Your task to perform on an android device: I want to look for a professional cordless screwdriver by Bosch in the Industrybuying app
Image 0: 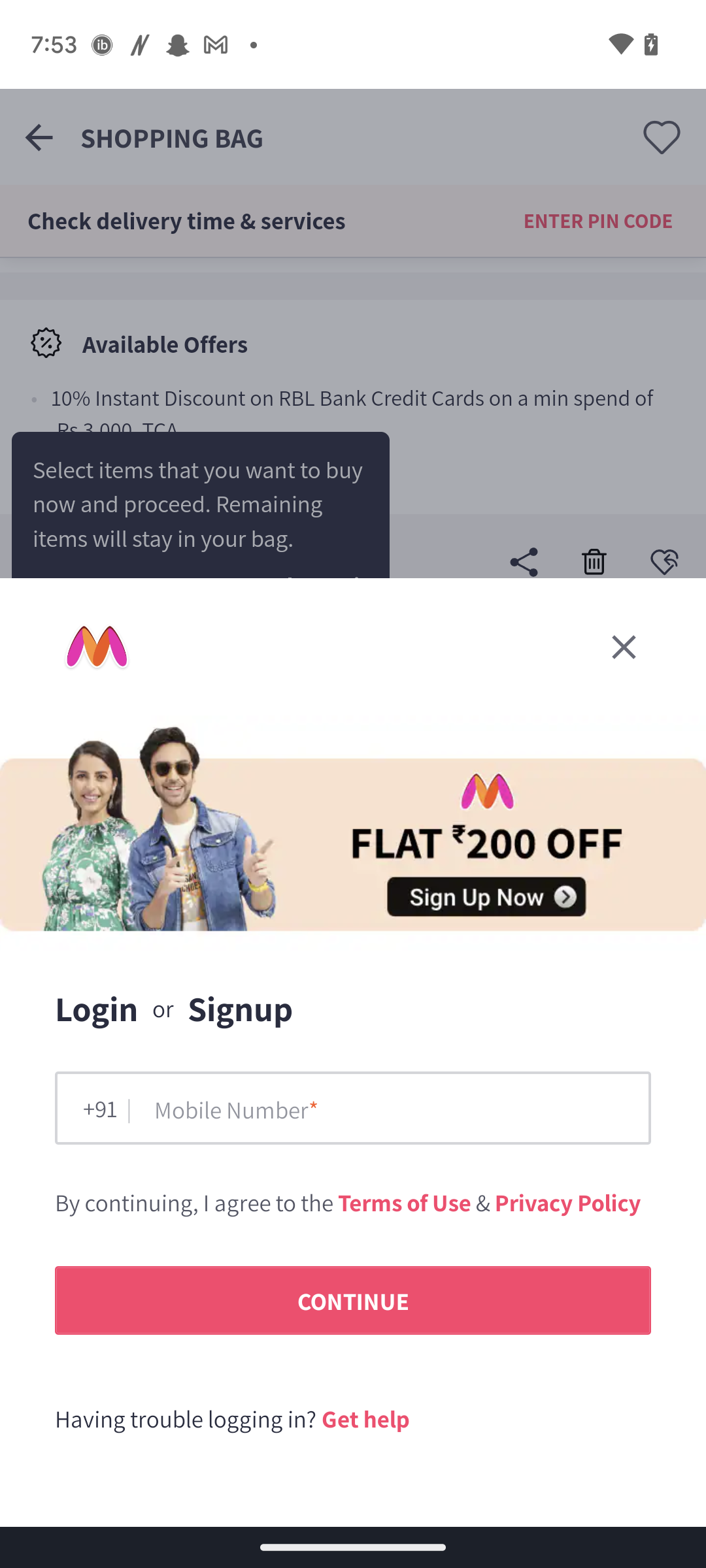
Open the Industrybuying app
Step 0: open app "Industrybuying"
Image 1: 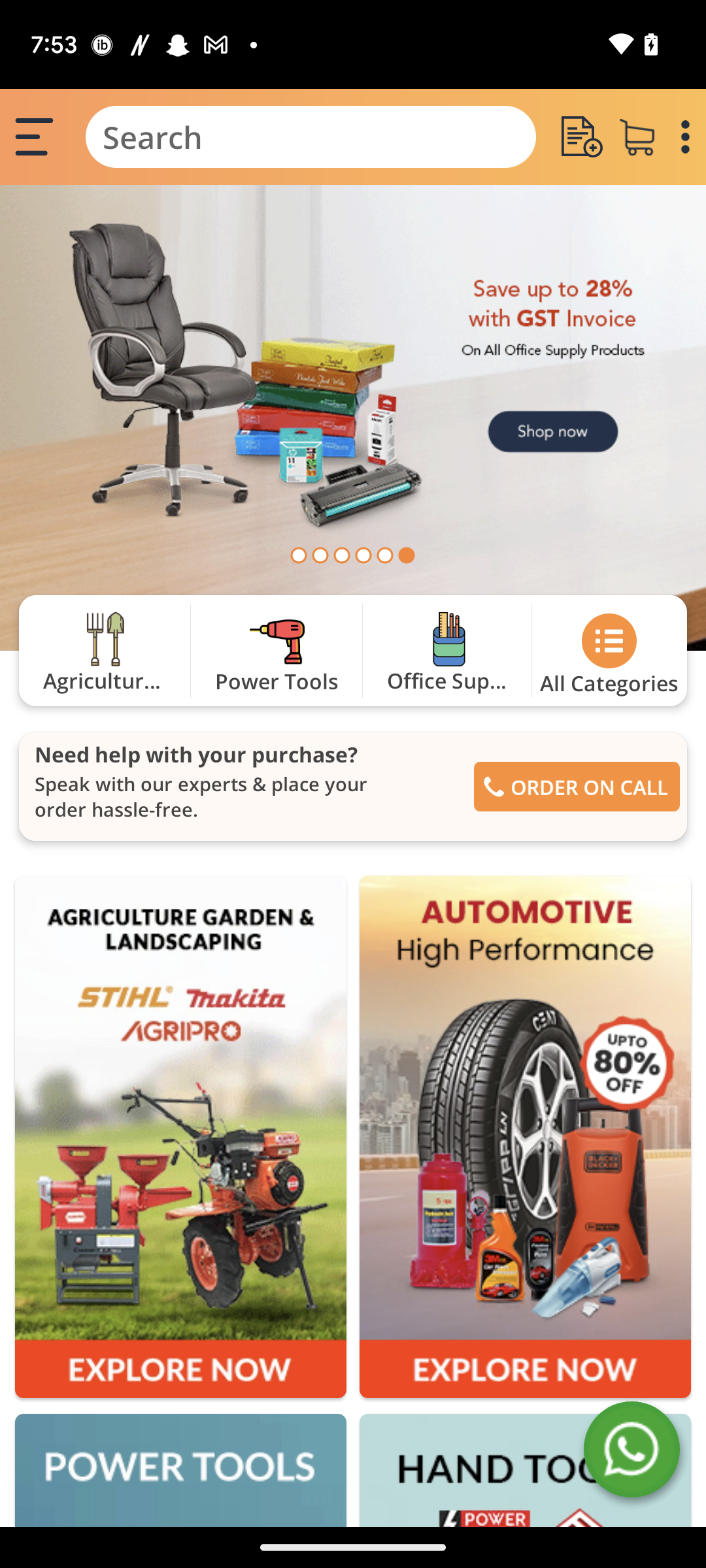
Click on the search bar
Step 1: click (311, 137)
Image 2: 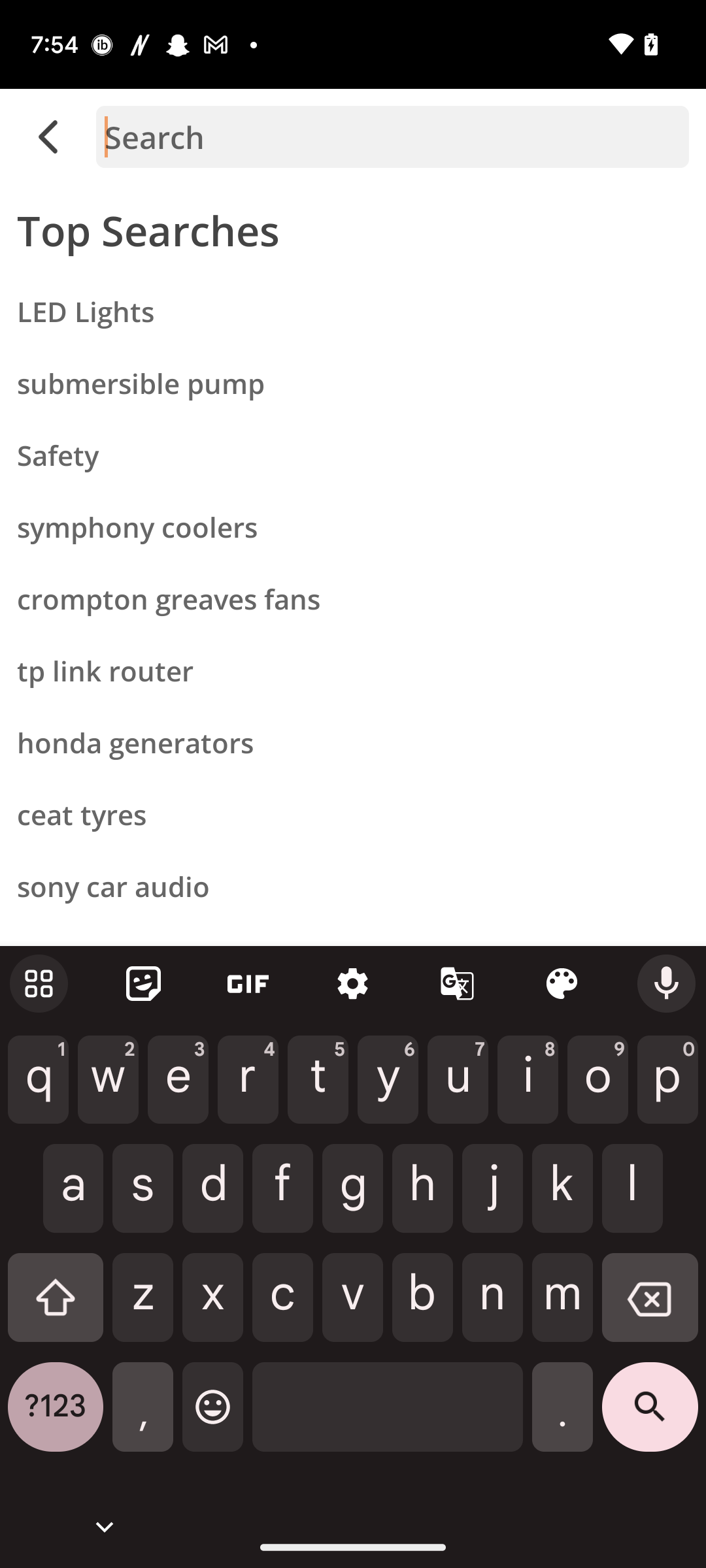
Type cordless screwdriver Bosch in search bar
Step 2: type "cordless screwdriver Bosch"
Image 3: 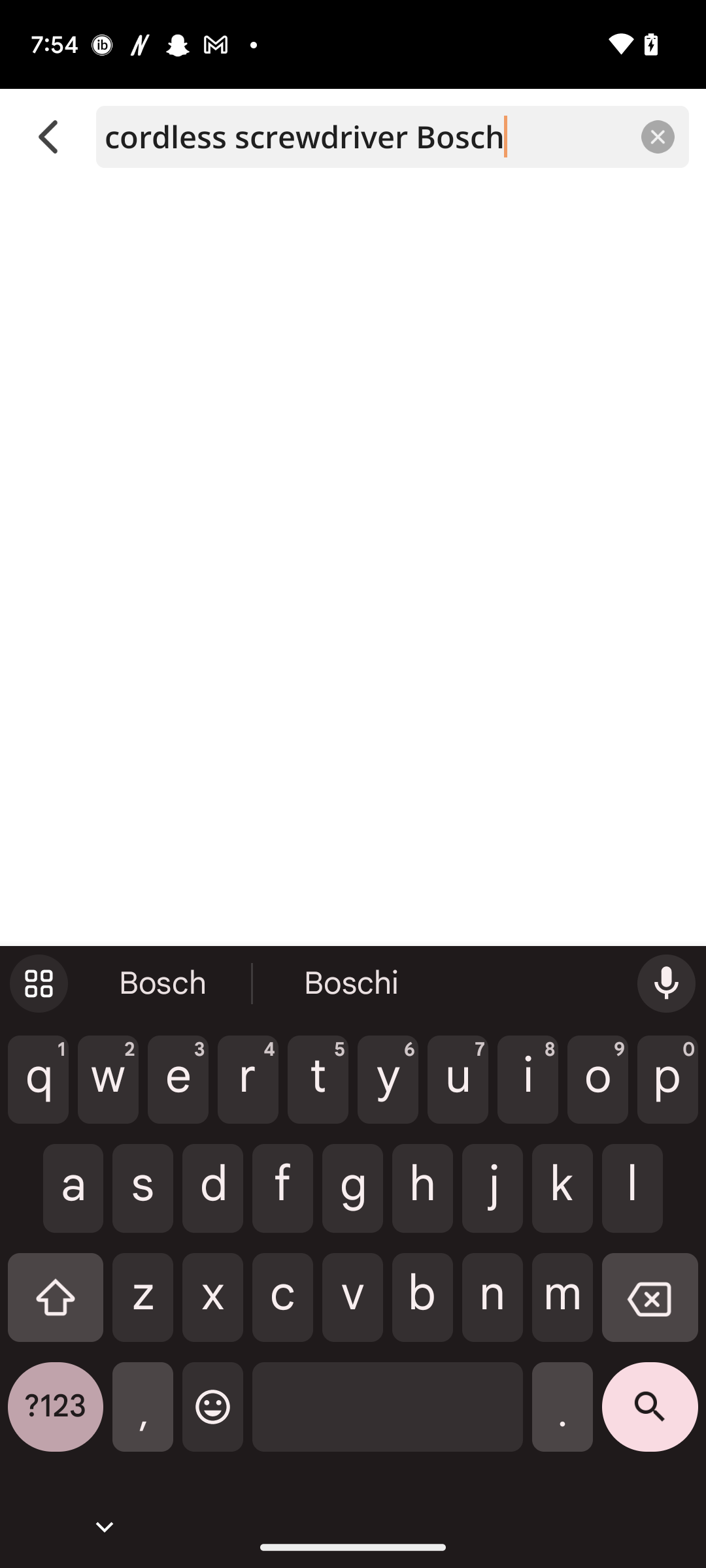
click on the search key at the bottom right of the keyboard 
Step 3: click (650, 1417)